Your task to perform on an android device: I want to change title name of recording my audio and Add  by Movie name
Image 0: 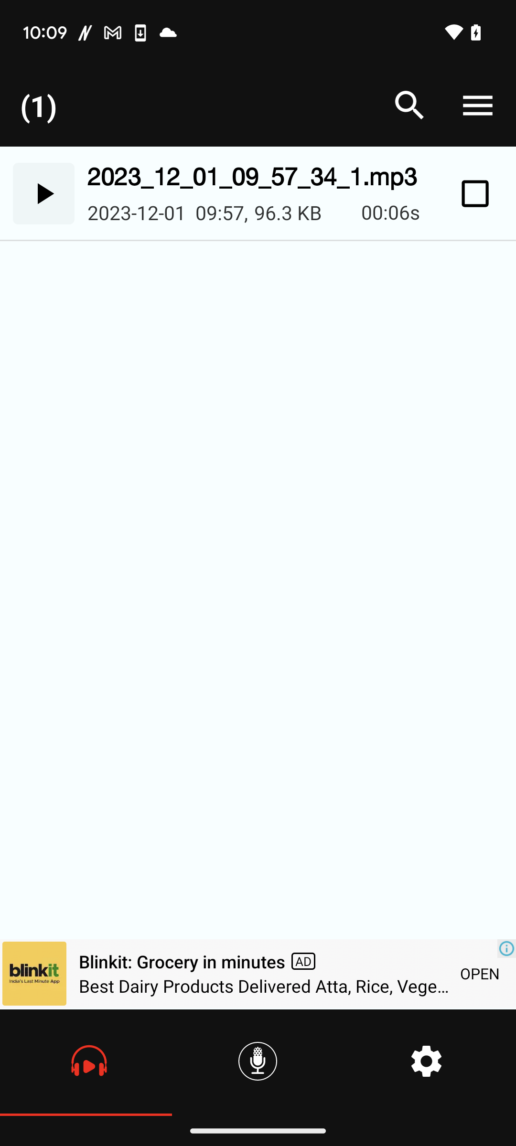
Click on the auido
Step 0: click (481, 194)
Image 1: 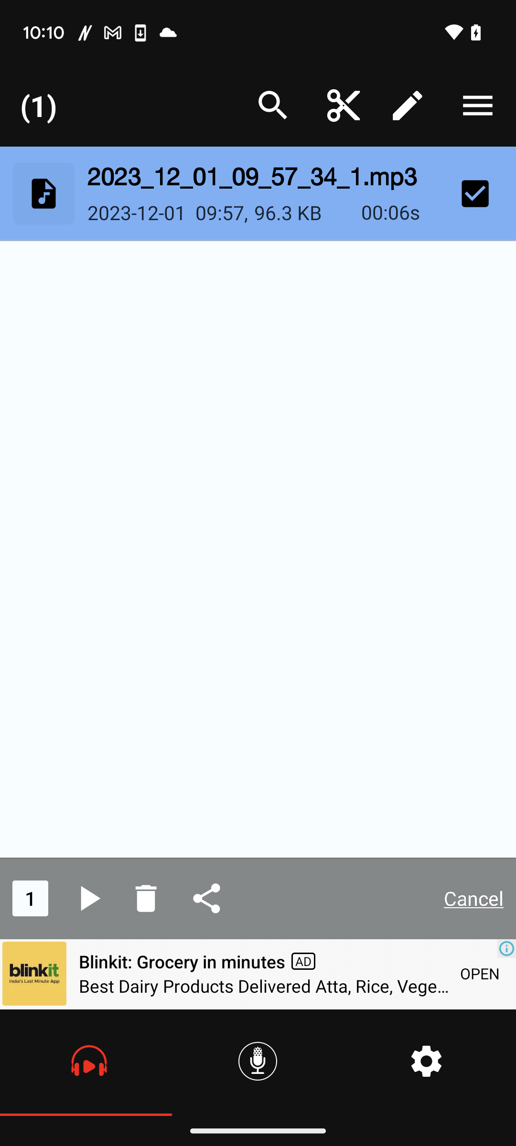
Click on the rename icon  
Step 1: click (408, 108)
Image 2: 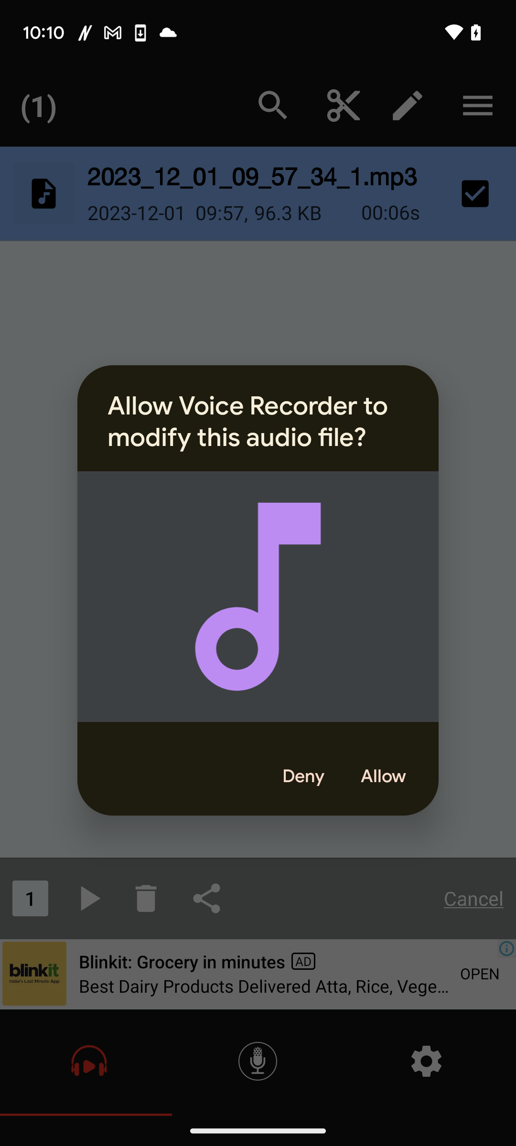
Click on the rename icon  
Step 2: wait
Image 4: 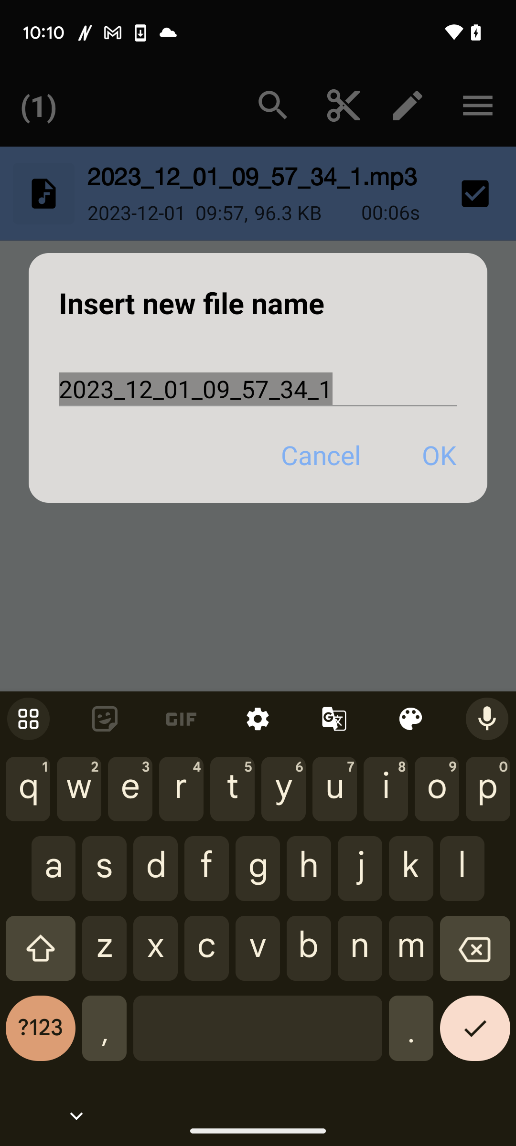
Type Movie name in rename bar
Step 4: type "Rename bar"
Image 5: 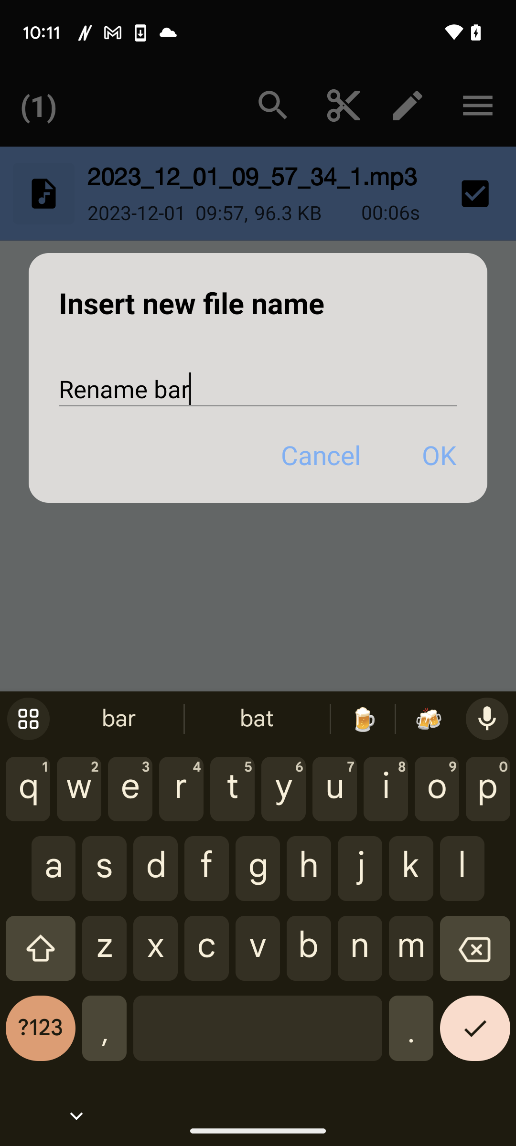
Click on the ok button
Step 5: click (439, 455)